Your task to perform on an android device: I'm at a friend's house in New York. I'm heading to New Hyde Park to do some exploring. On November 22, utilise the Omio app to look for bus transportation from New York to New Hyde Park.
Image 1: 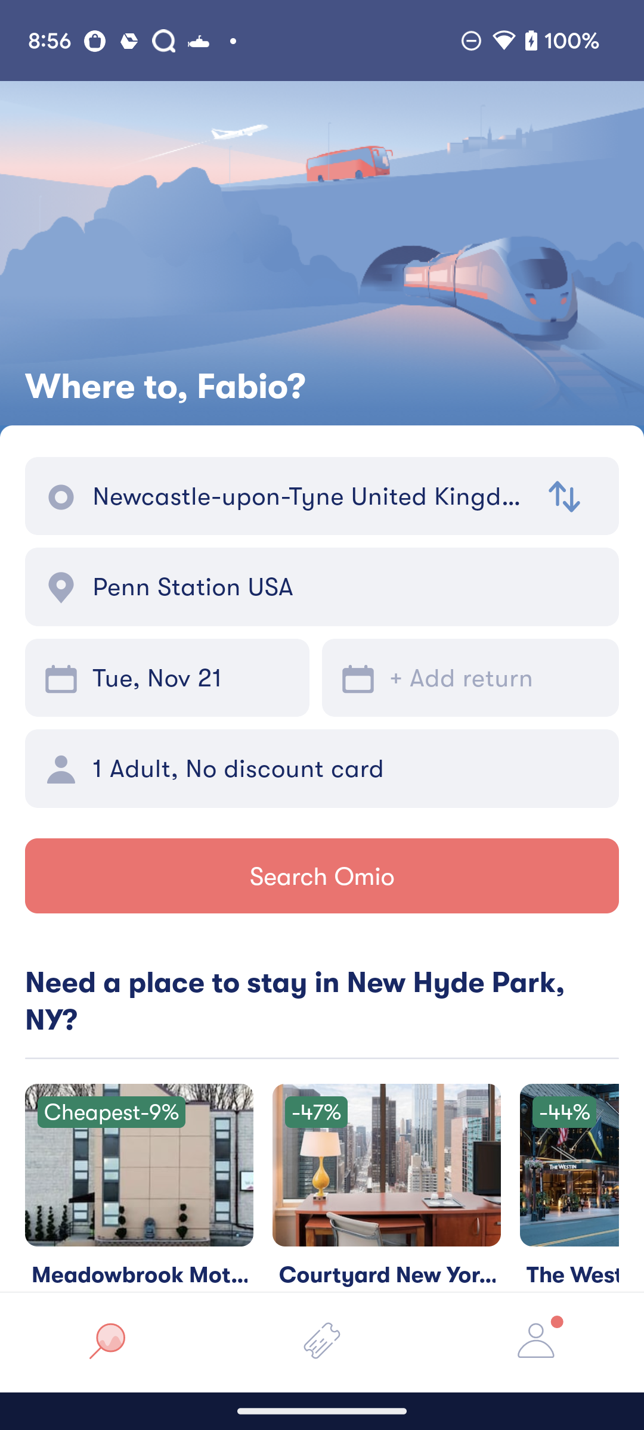
Click on From search bar
Step 1: click (309, 496)
Image 2: 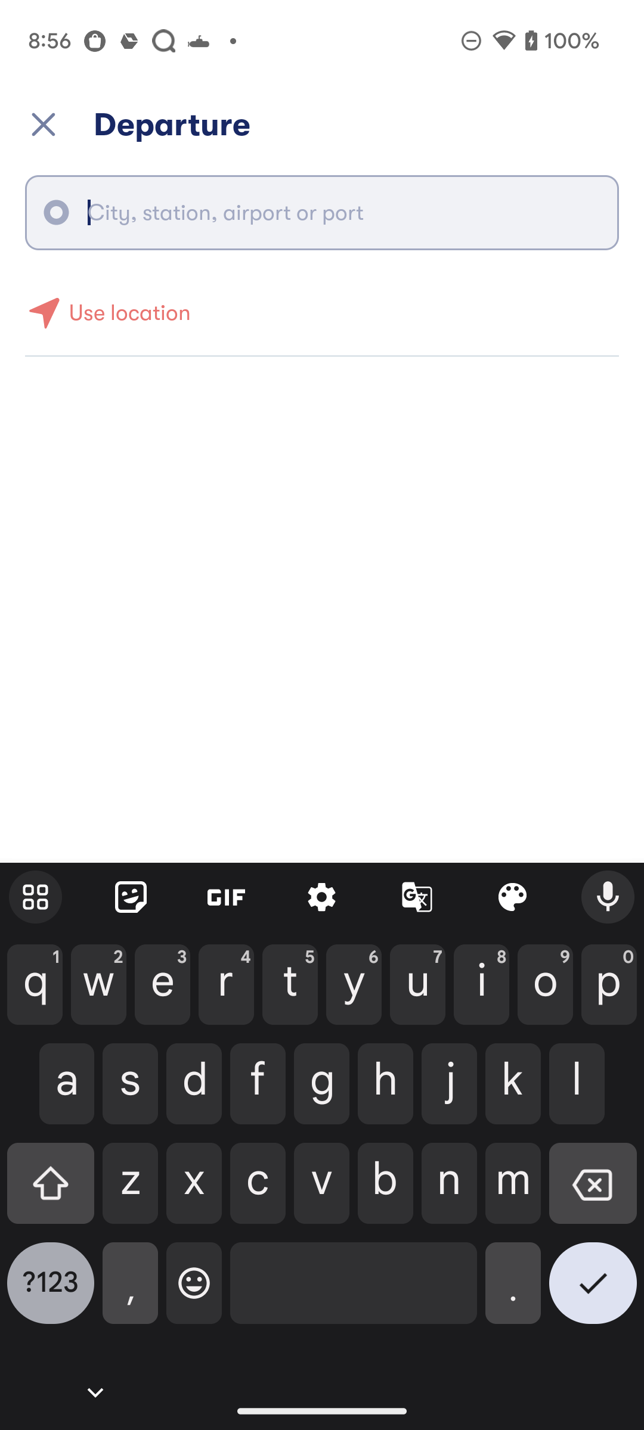
Search for New York
Step 2: type "New York"
Image 3: 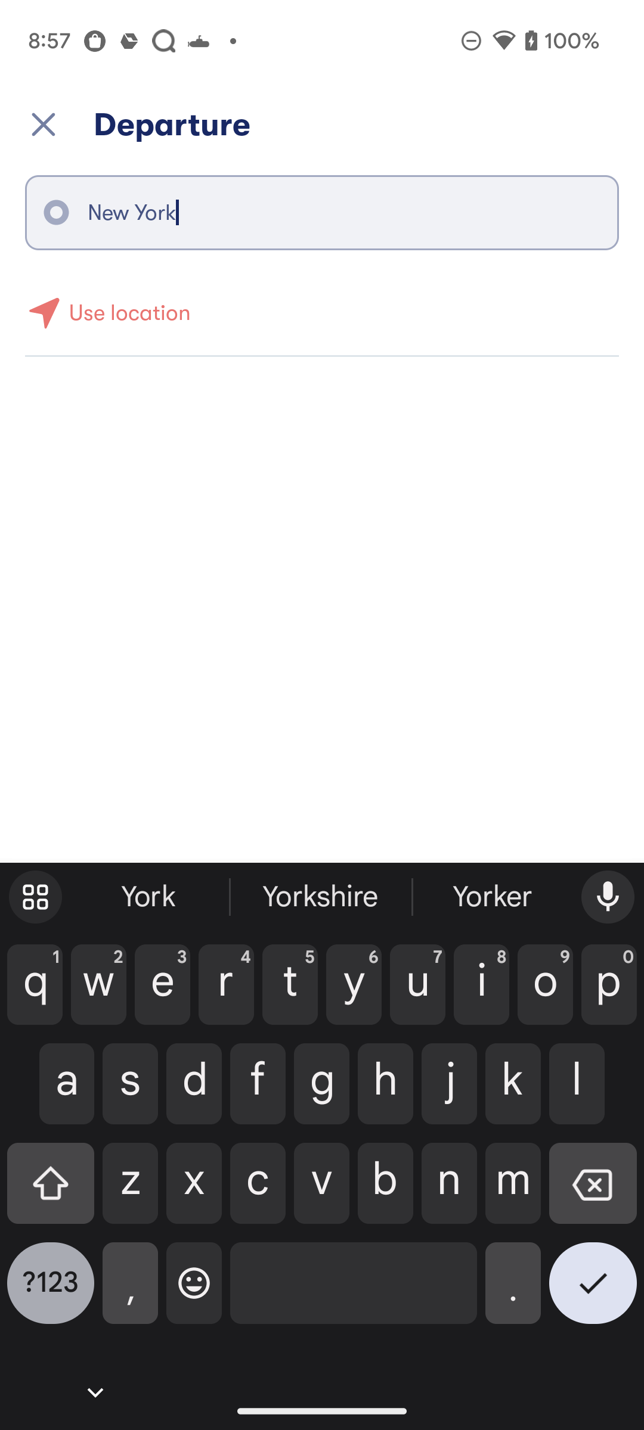
Search for New York
Step 3: wait
Image 4: 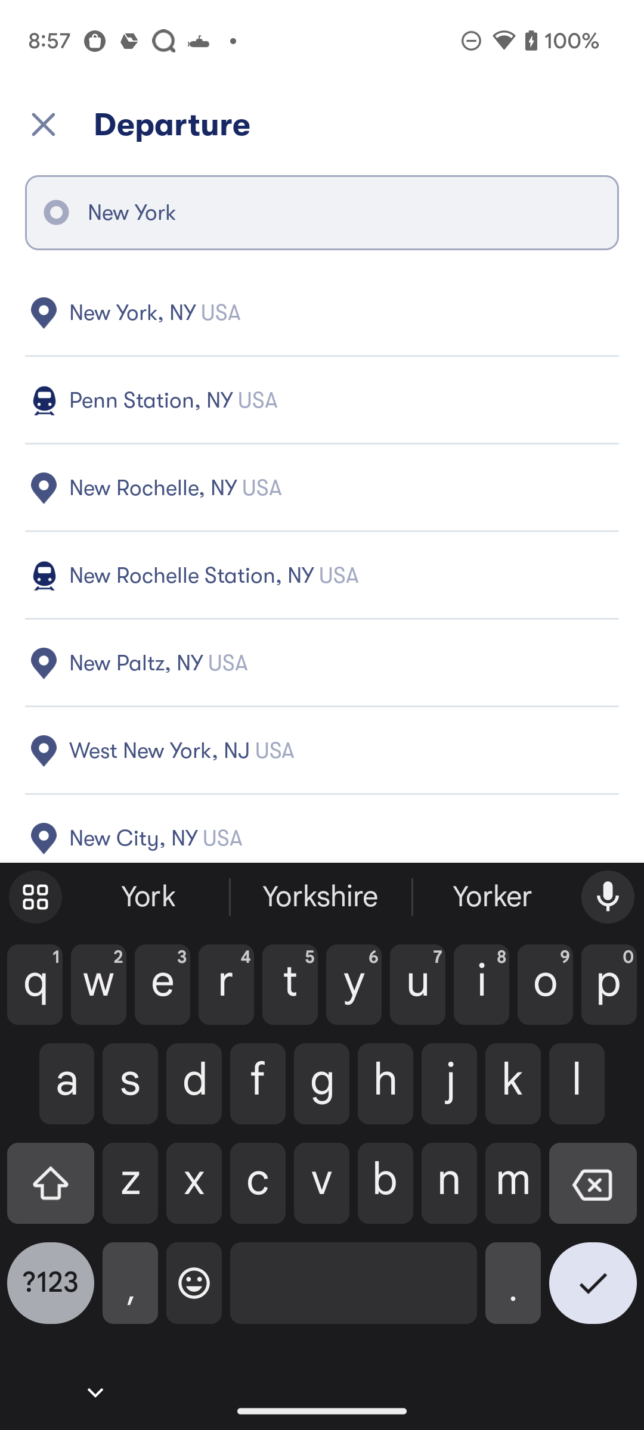
Click on the first search suggestion
Step 4: click (340, 313)
Image 5: 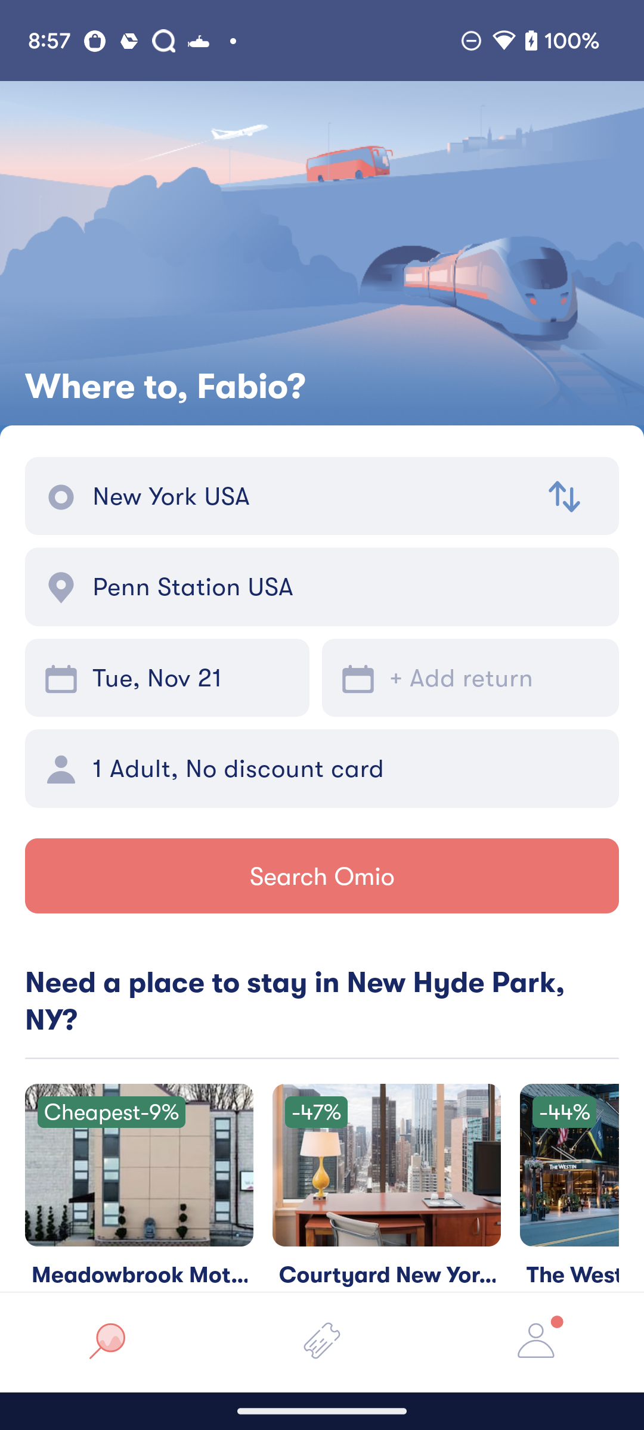
Click on the To search bar
Step 5: click (346, 586)
Image 6: 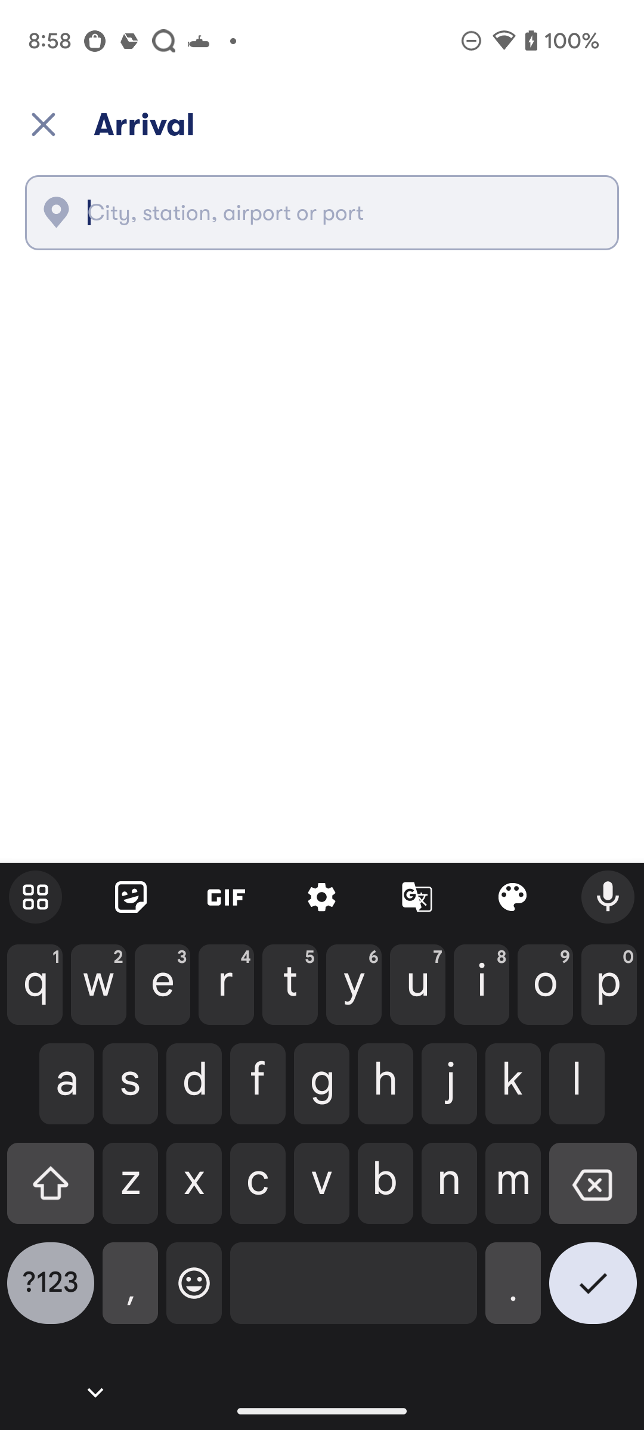
Search for New Hyde Park
Step 6: type "New Hyde Park"
Image 7: 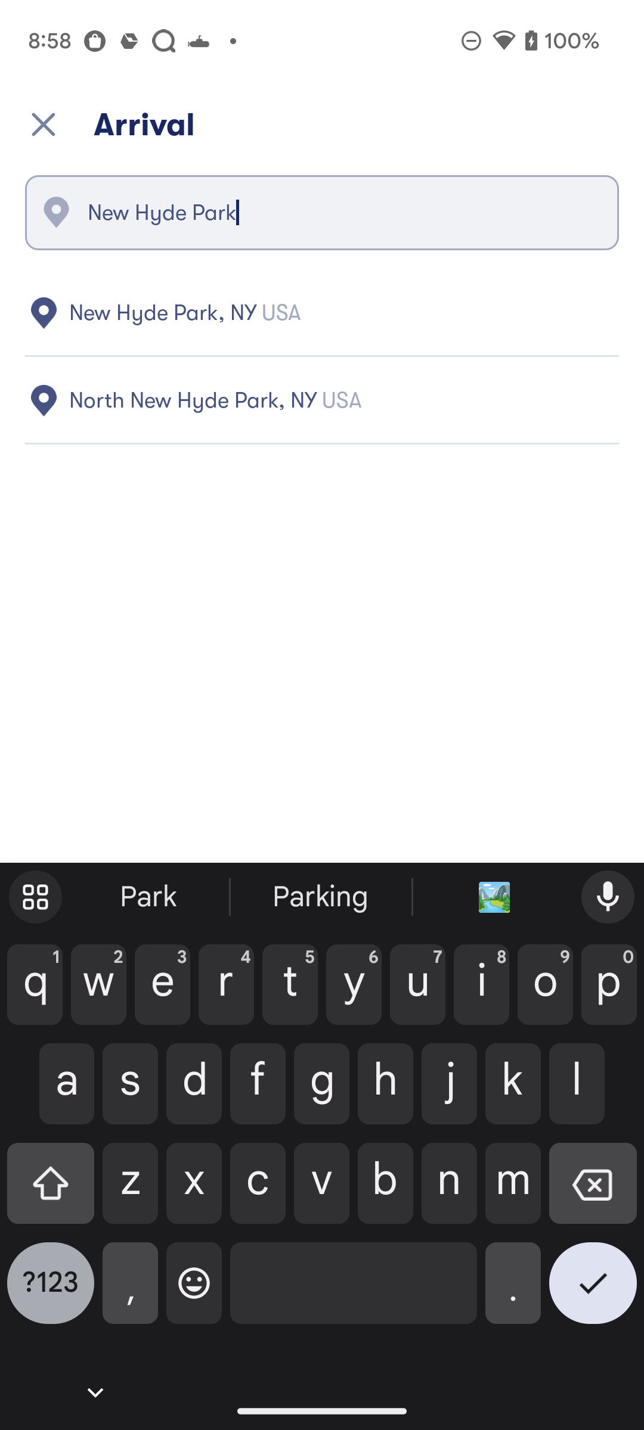
Click on the first search suggestion
Step 7: click (340, 313)
Image 8: 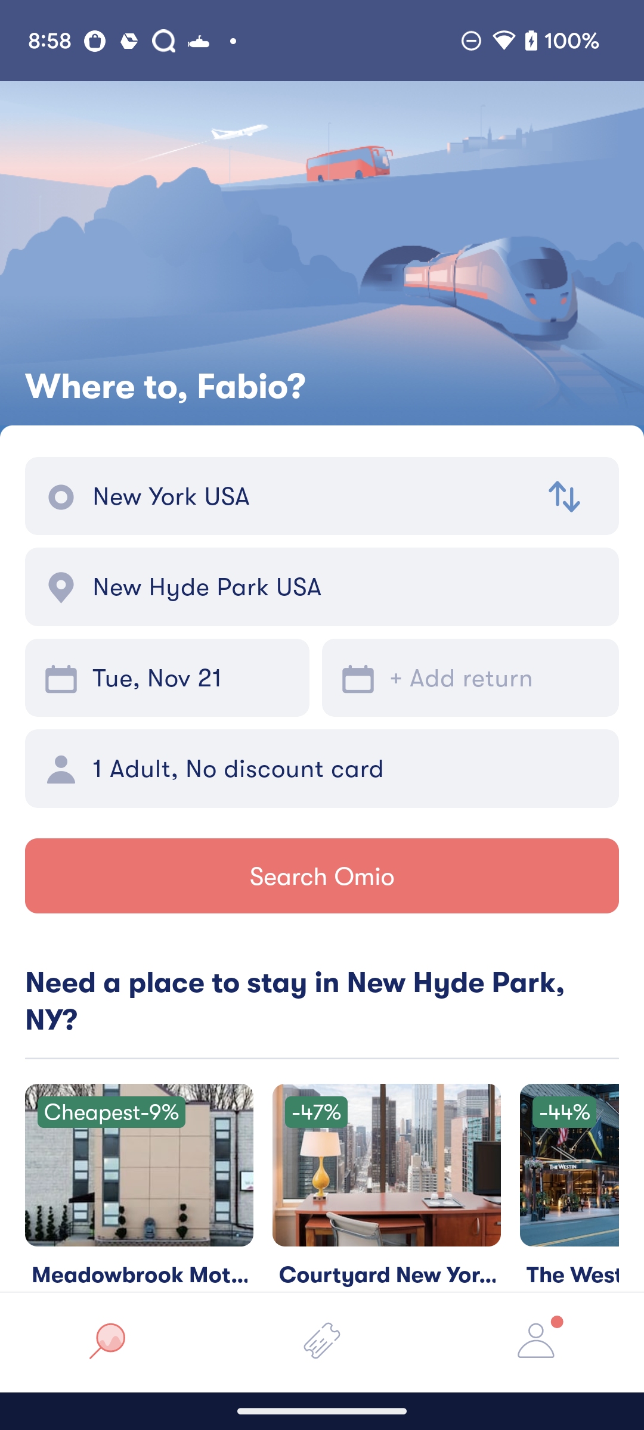
Click on the date section
Step 8: click (192, 677)
Image 9: 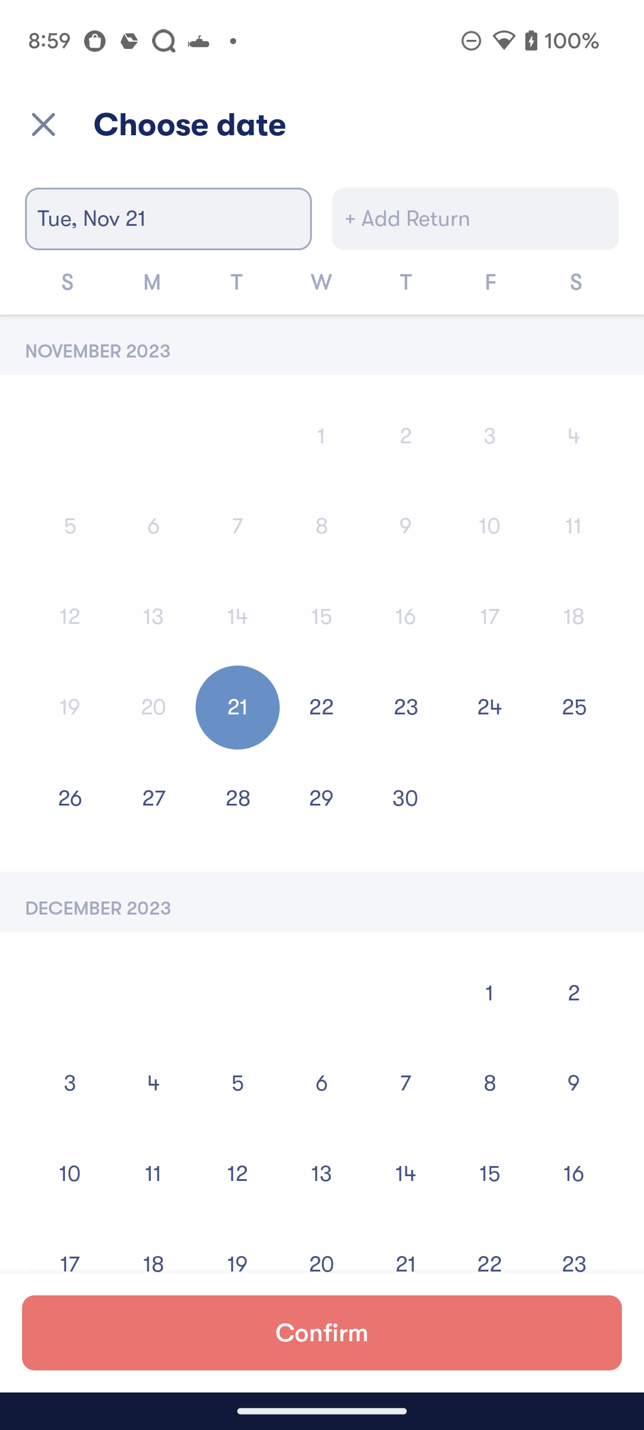
select date as November 22
Step 9: click (321, 707)
Image 10: 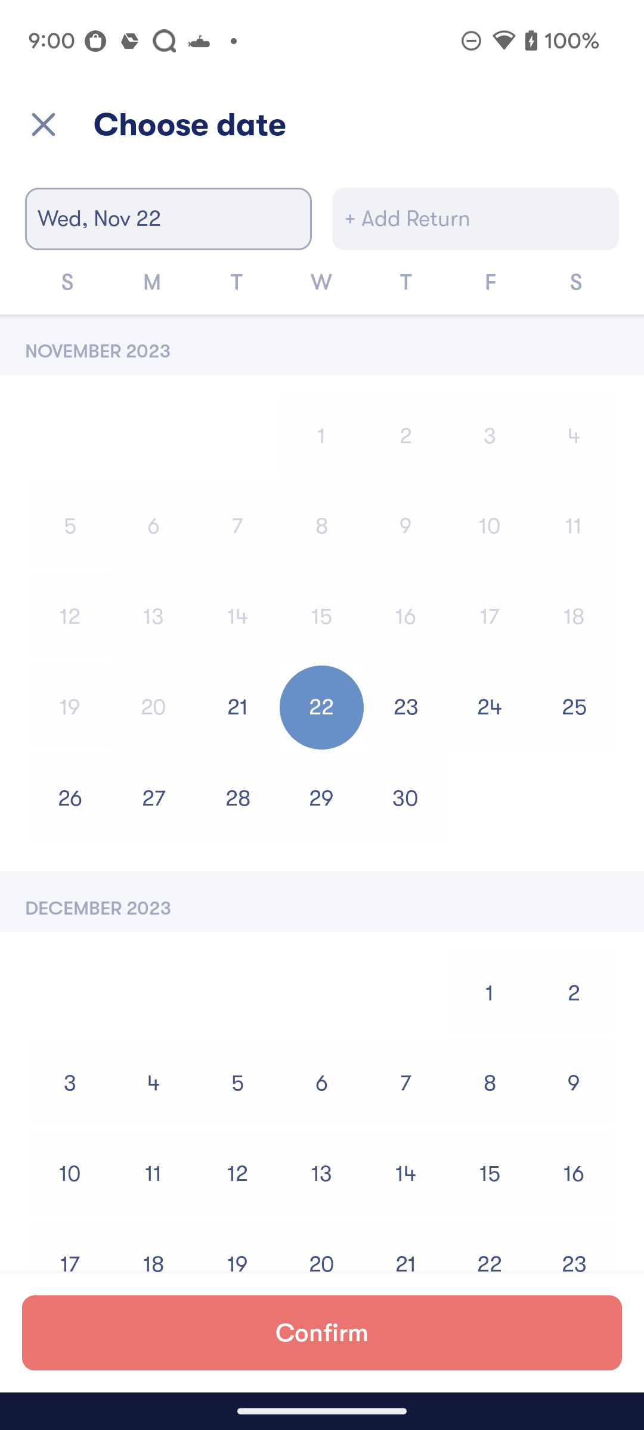
Click on Confirm at the bottom of the screen
Step 10: click (322, 1332)
Image 11: 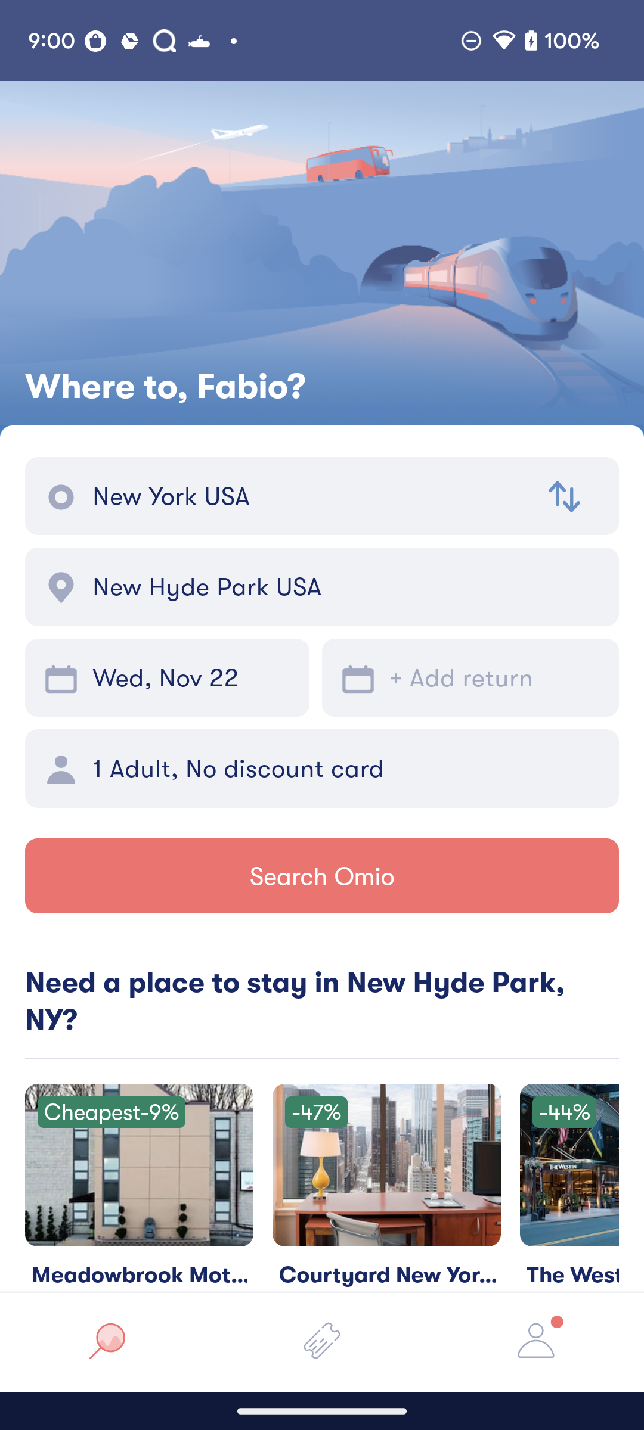
Click on Search Omio button
Step 11: click (322, 876)
Image 12: 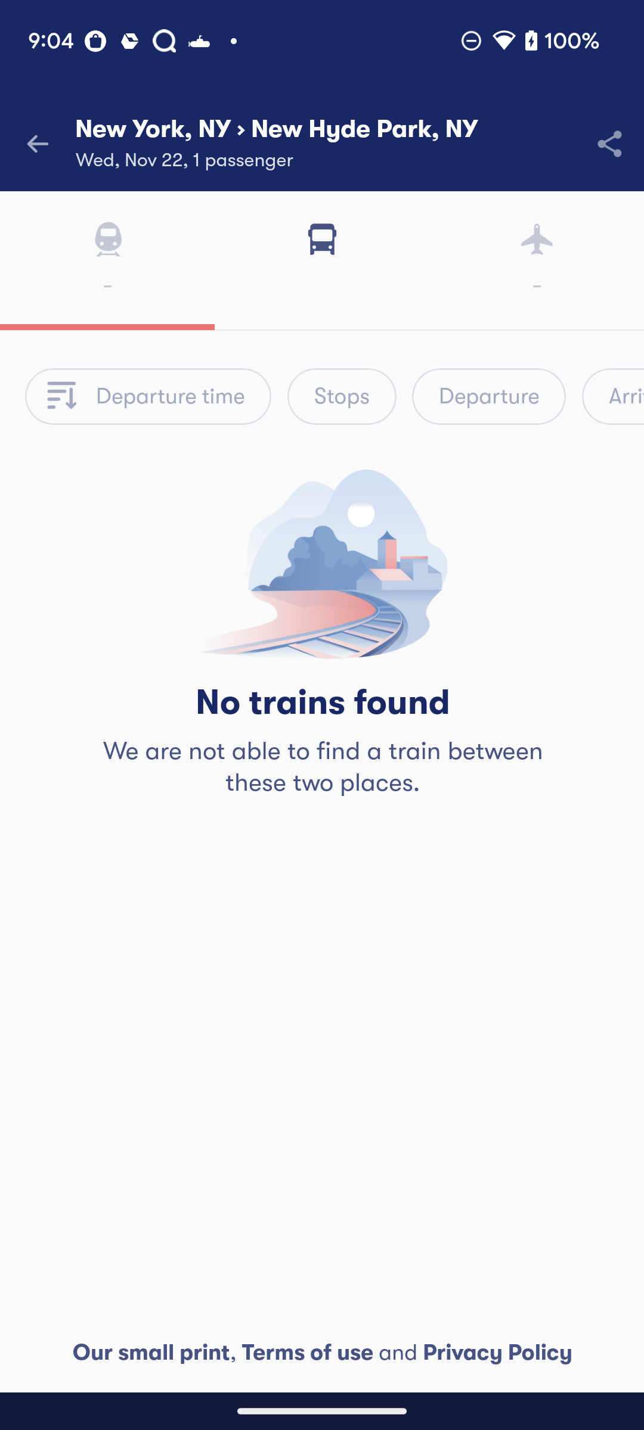
Click on Search Omio button
Step 12: wait